Your task to perform on an android device: I want to unread Noosh's email because I want to read it tomorrow. 
Image 0: 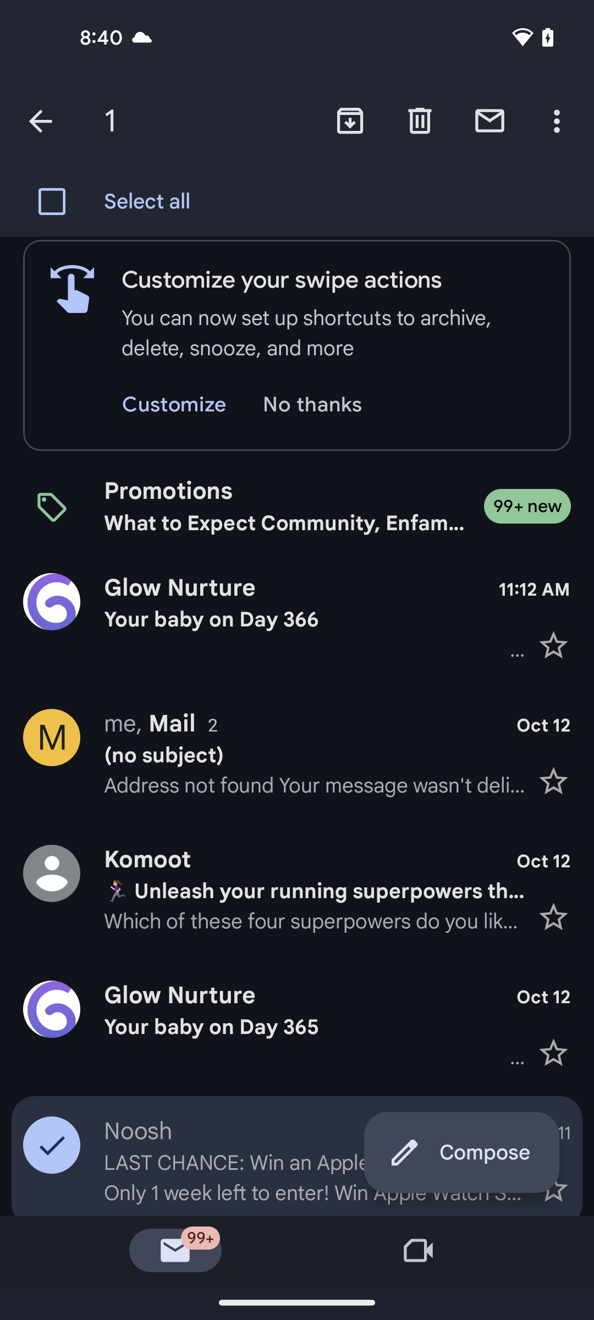
click on the Mail unread icon at the top of the screen
Step 0: click (490, 120)